Your task to perform on an android device: In MyMoney App ,add the Car Budget of Rs 100000 and save 
Image 0: 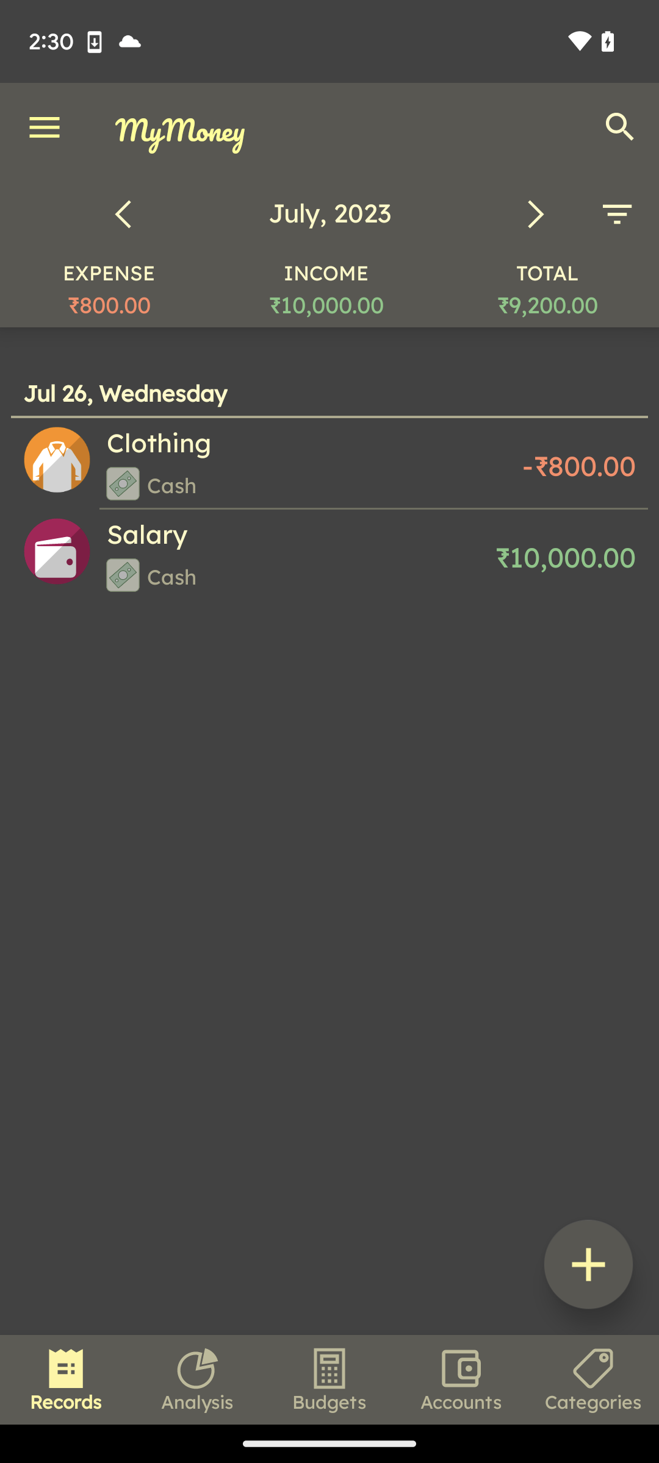
Click on the Budgets at the bottom center of the screen
Step 0: click (329, 1379)
Image 1: 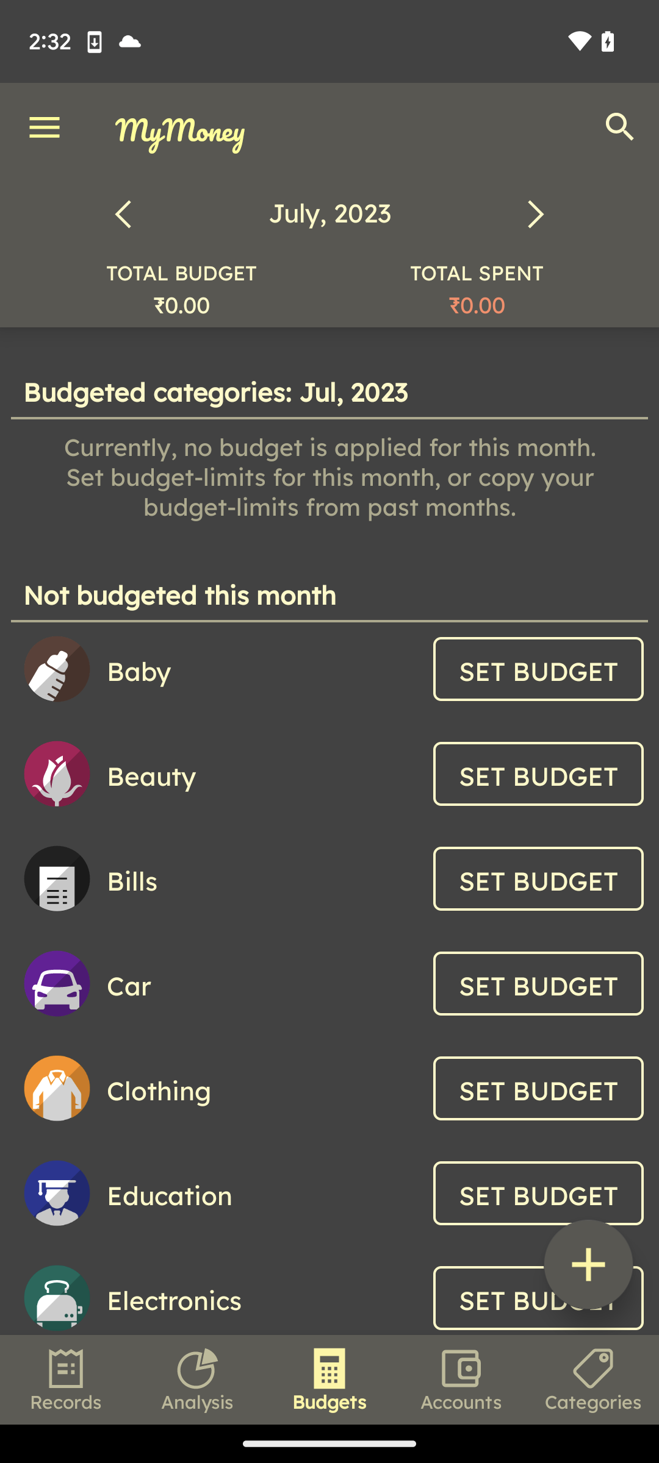
Click on the option car SET BUDGET
Step 1: click (538, 983)
Image 2: 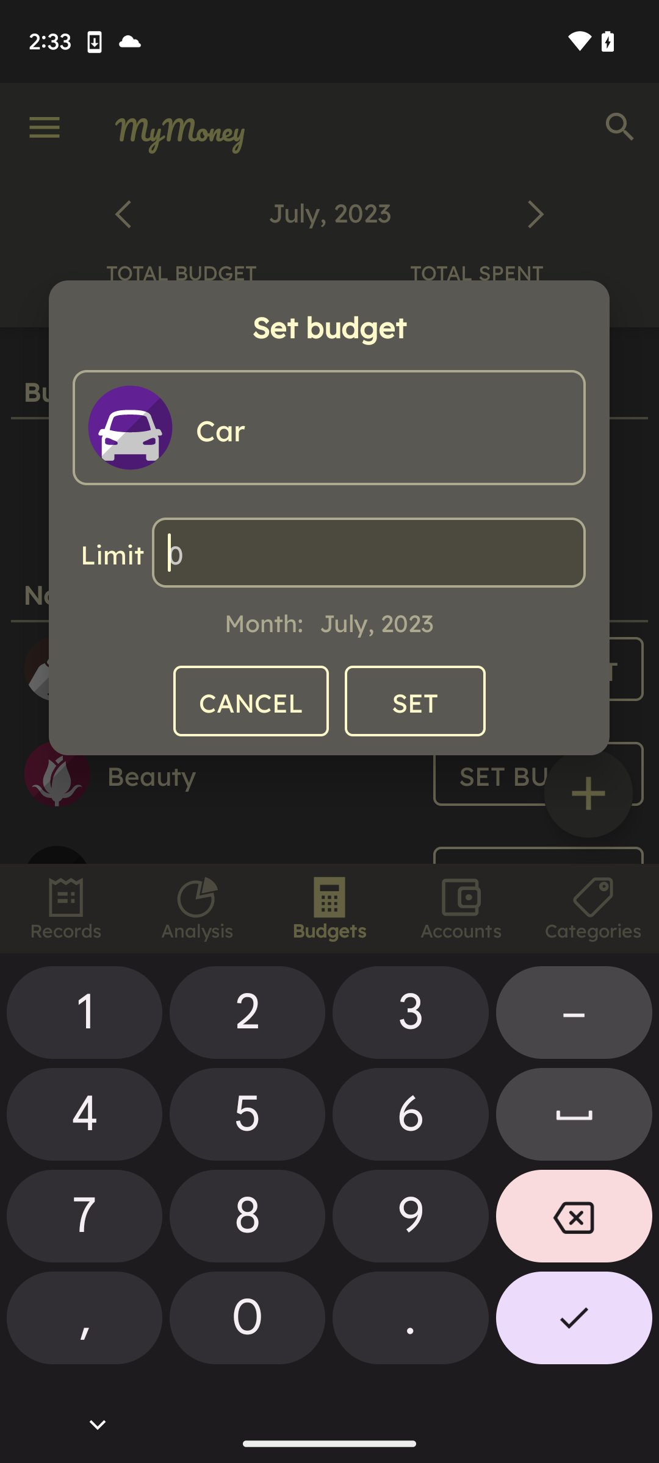
Enter the Amount 100000
Step 2: click (84, 1016)
Image 3: 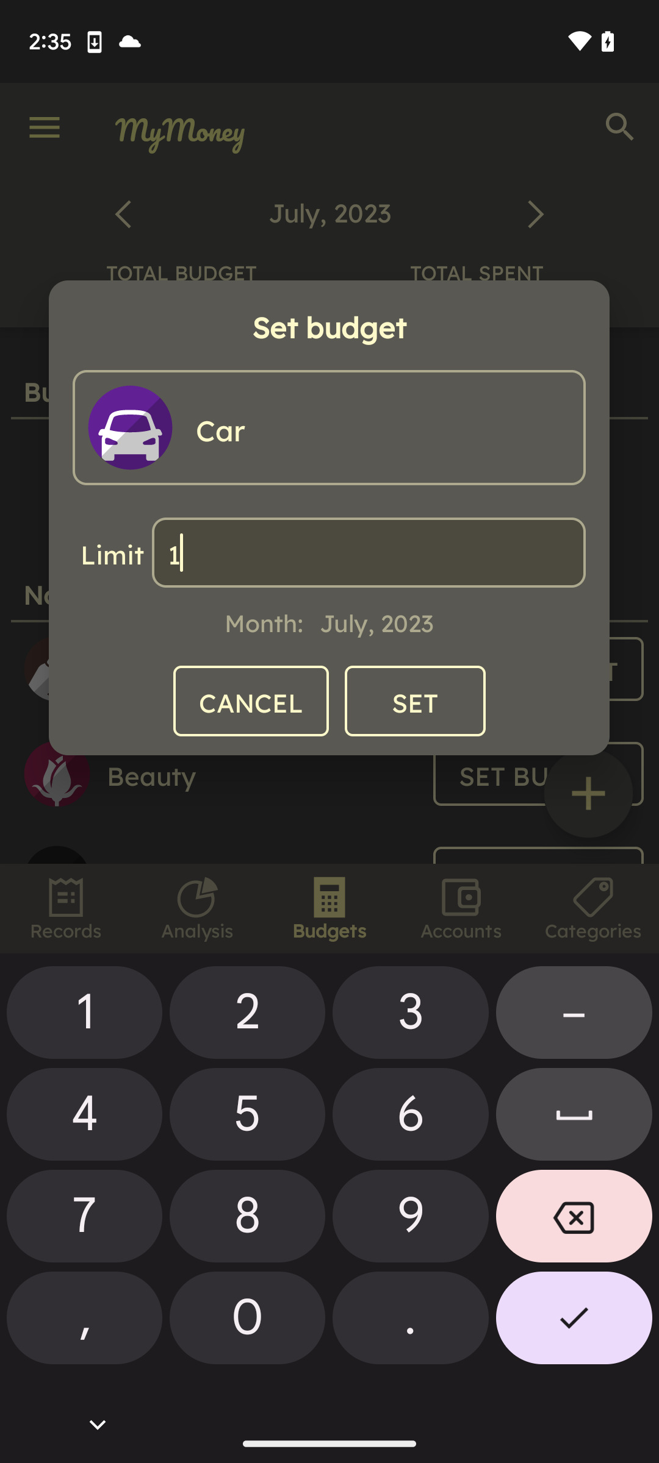
Enter the Amount 100000
Step 3: click (247, 1322)
Image 4: 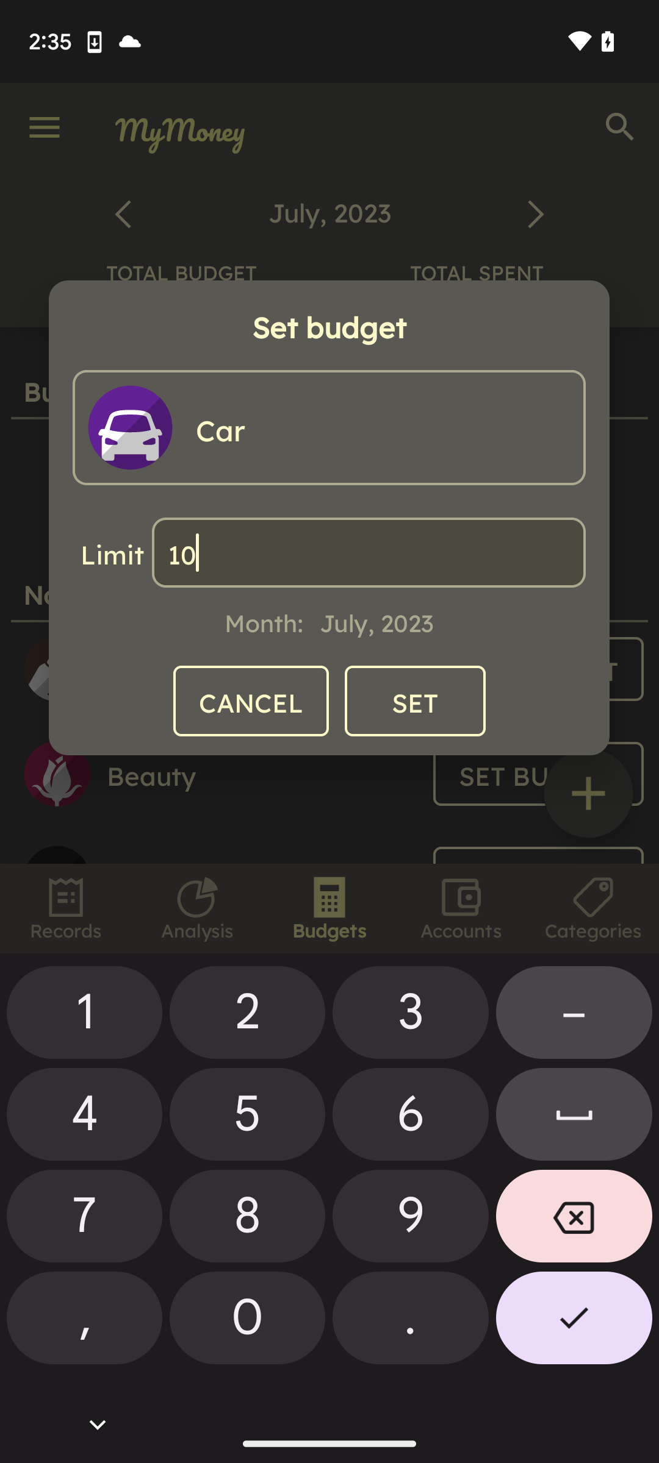
Enter the Amount 100000
Step 4: click (247, 1322)
Image 5: 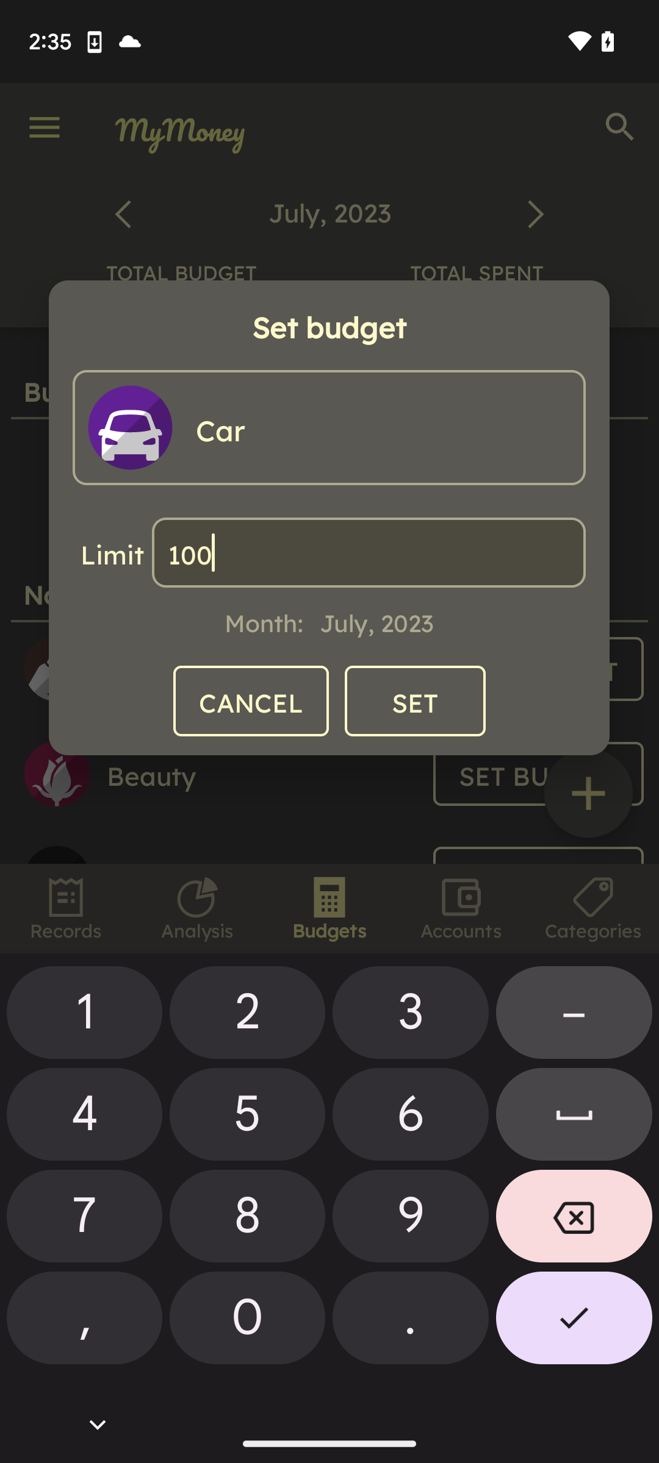
Enter the Amount 100000
Step 5: click (247, 1322)
Image 6: 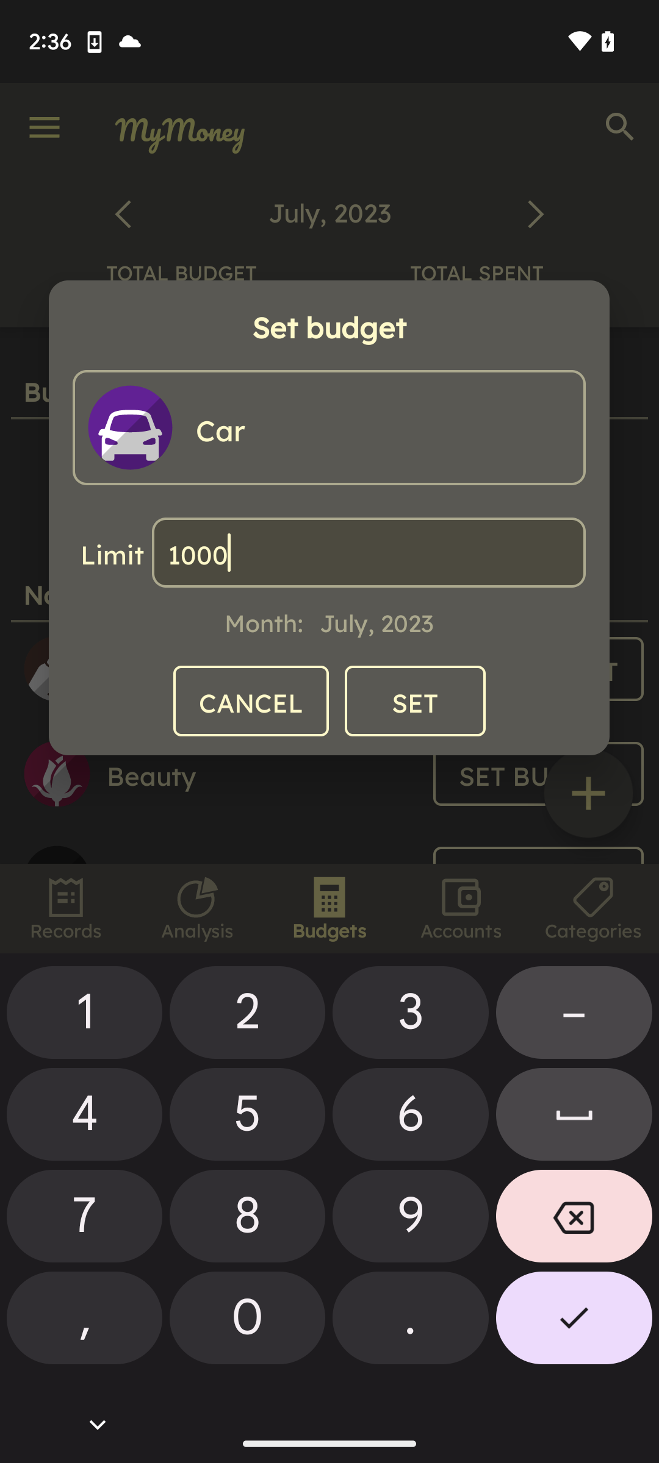
Enter the Amount 100000
Step 6: click (247, 1322)
Image 7: 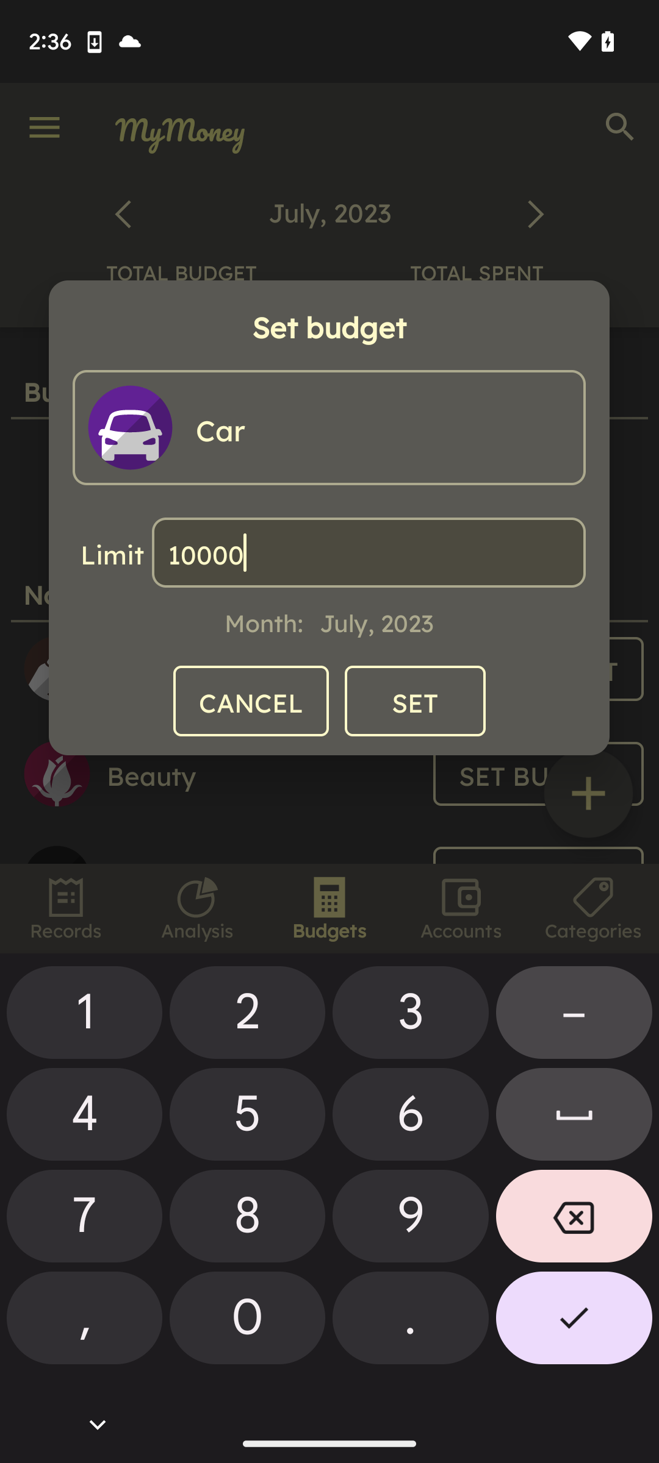
Enter the Amount 100000
Step 7: click (247, 1322)
Image 8: 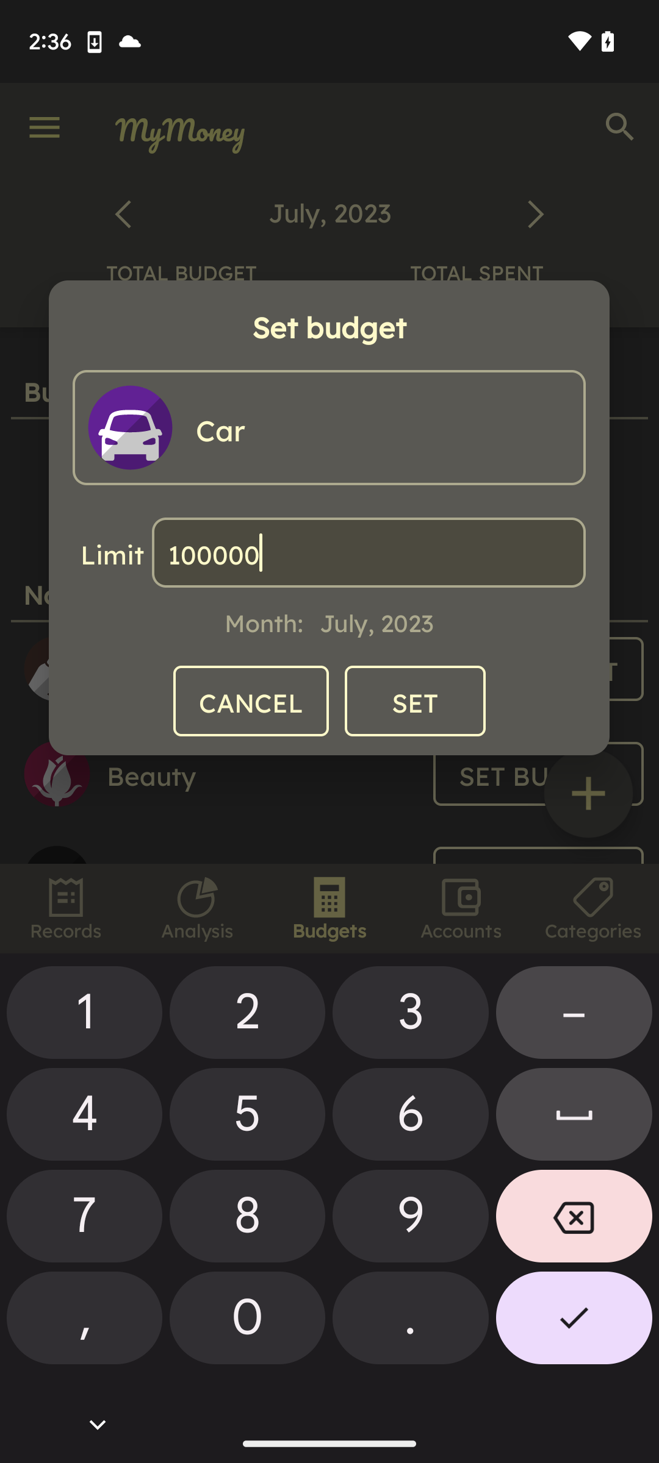
Click on the set option
Step 8: click (415, 701)